Your task to perform on an android device: I want to share this photo of Rijksmuseum to my friend on her Gmail ID naomi.rousseau@example.com
Image 1: 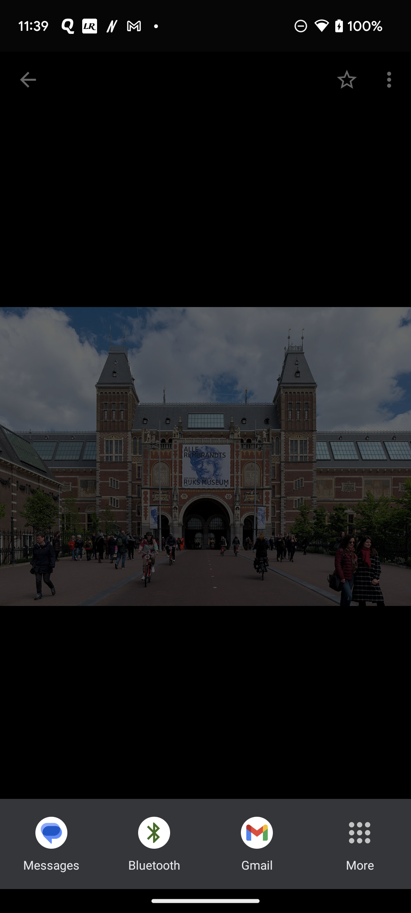
Click on the Gmail icon option 
Step 1: click (249, 850)
Image 2: 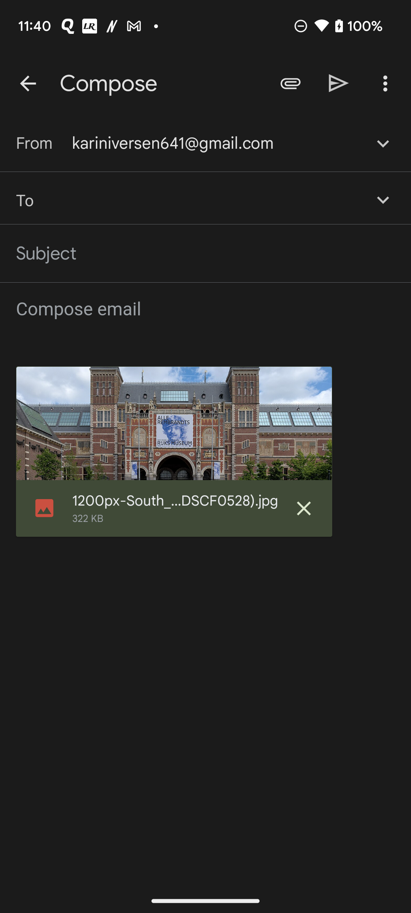
Type naomi.rousseau@example.com in To bar
Step 2: type "naomi.rousseau@example.com"
Image 3: 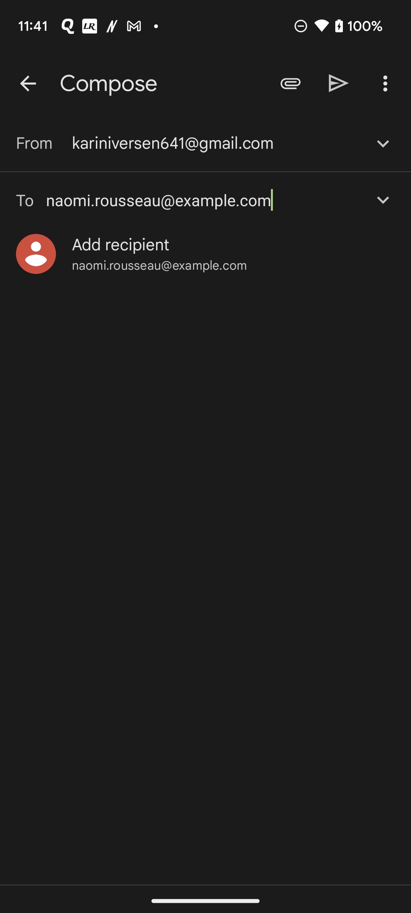
Click on the suggested mail id 
Step 3: click (121, 245)
Image 4: 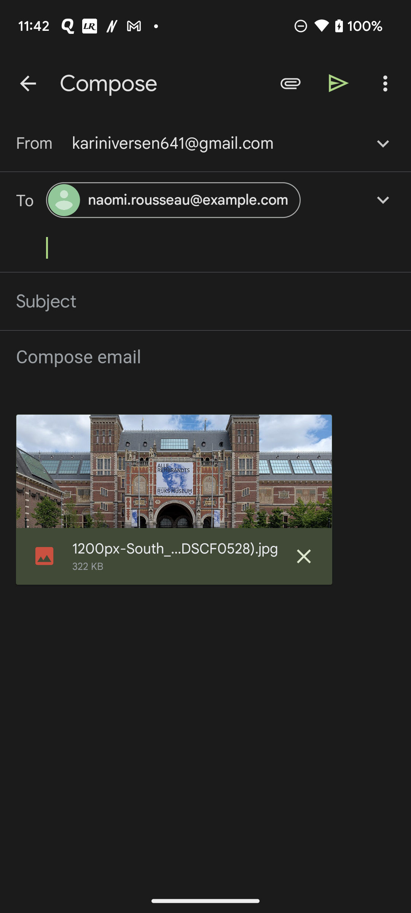
Click on the right arrow at top right of the screen
Step 4: click (339, 83)